Your task to perform on an android device: Find out How many grams in one Kilogram 
Image 0: 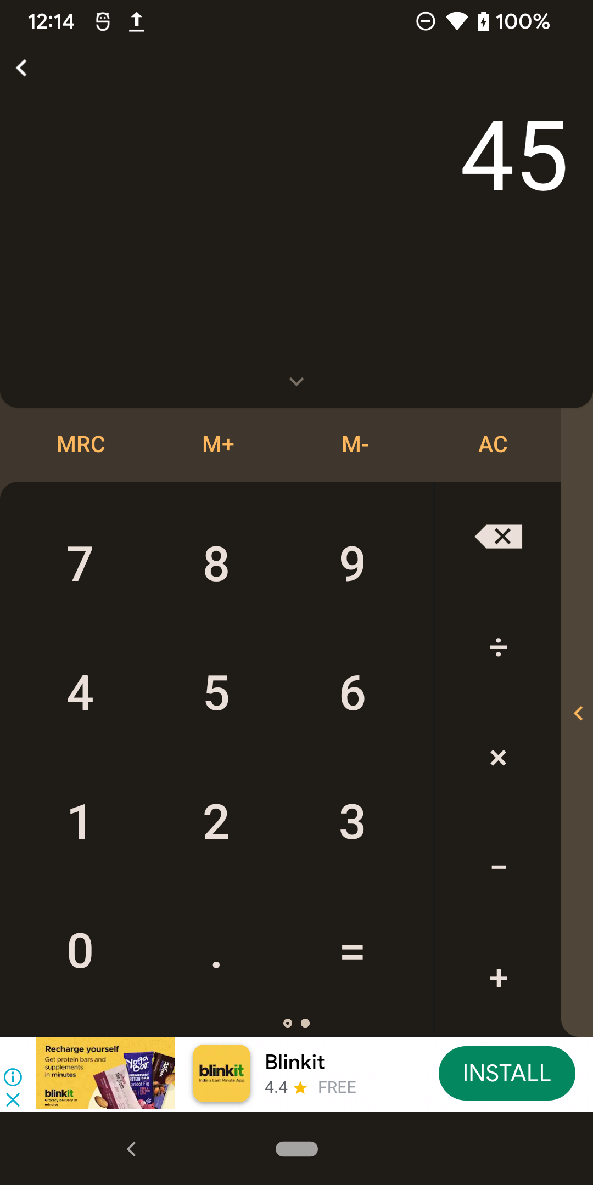
Go back to the previous screen 
Step 0: press back button
Image 1: 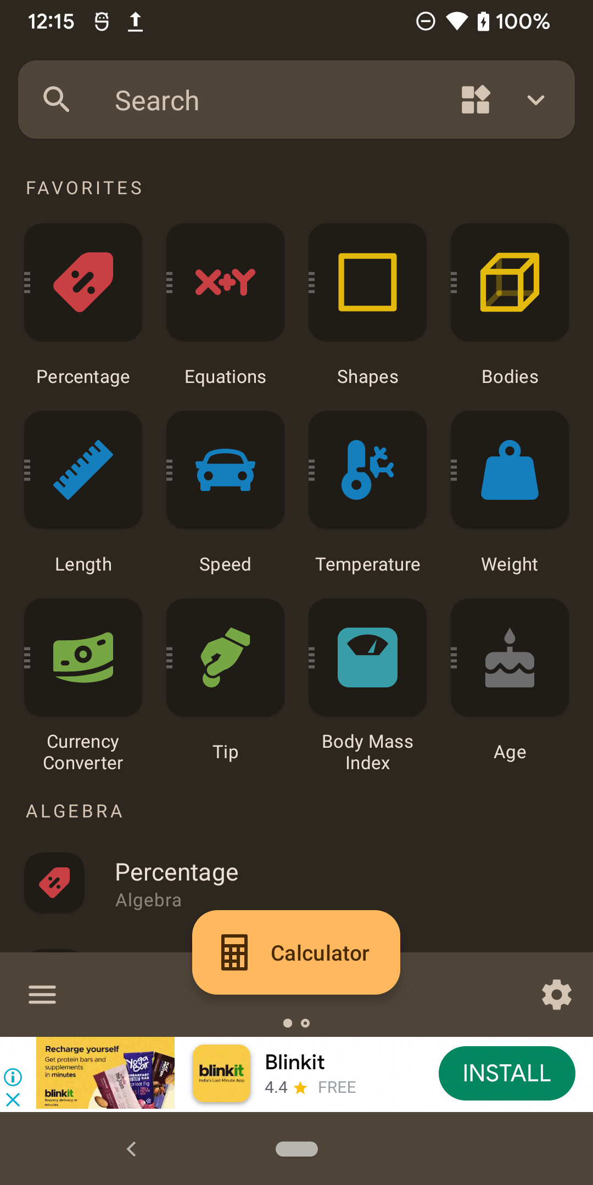
Click on the Weight section
Step 1: click (509, 469)
Image 2: 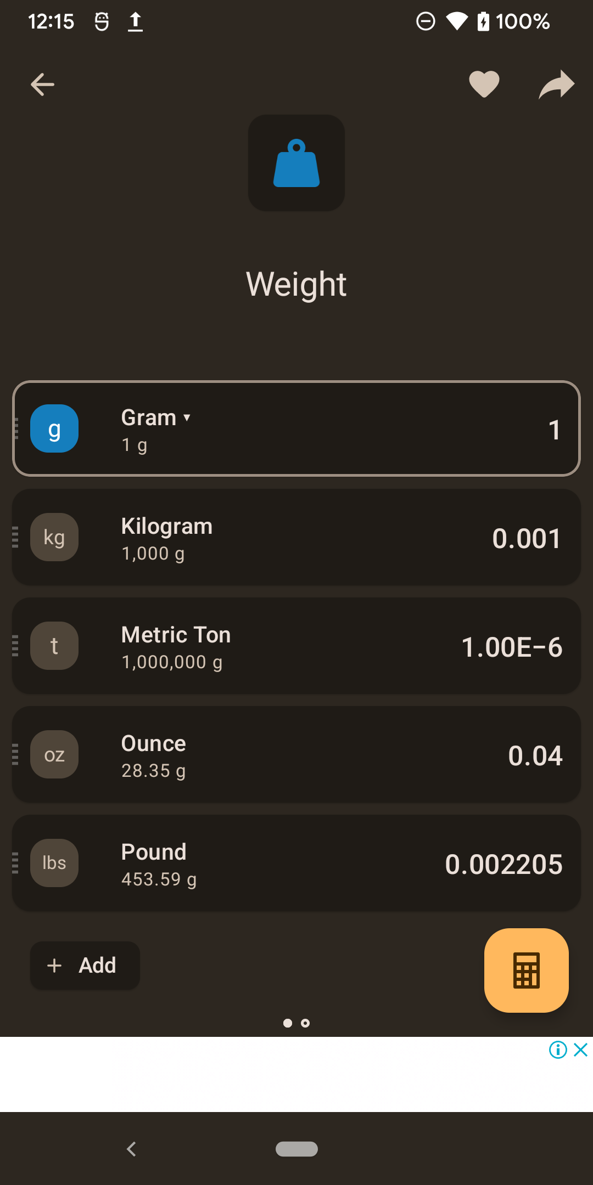
Click on the number at the front of the Kilogram section
Step 2: click (515, 537)
Image 3: 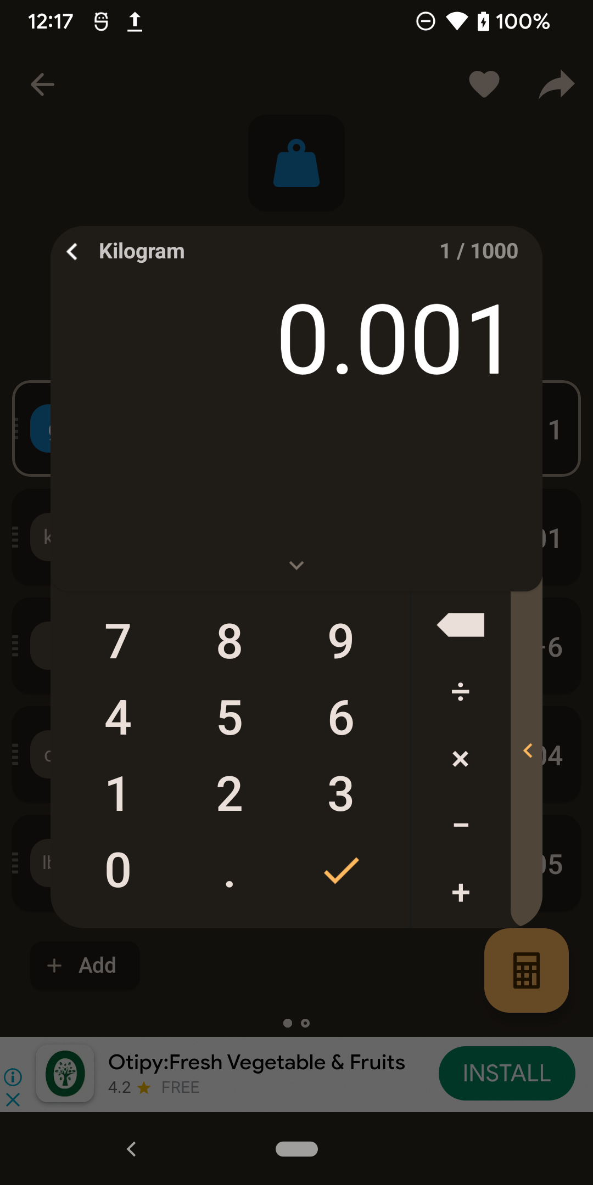
Click on numeric one at the keypad
Step 3: click (118, 793)
Image 4: 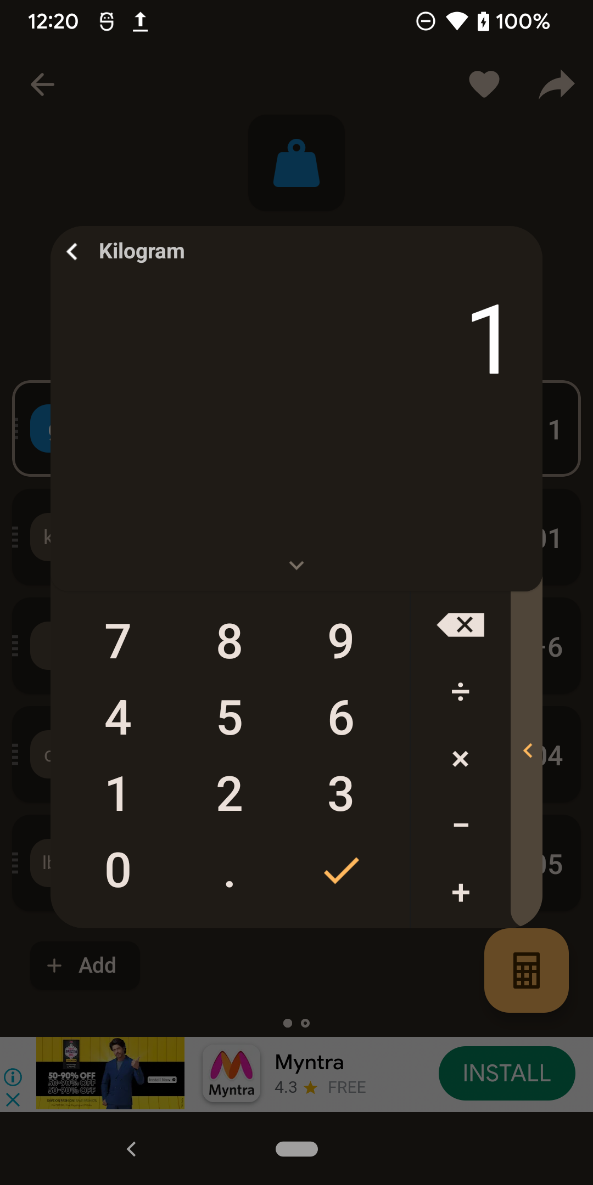
Click on the Check sign at the bottom 
Step 4: click (341, 870)